Your task to perform on an android device: Reset the current stopwatch
Image 0: 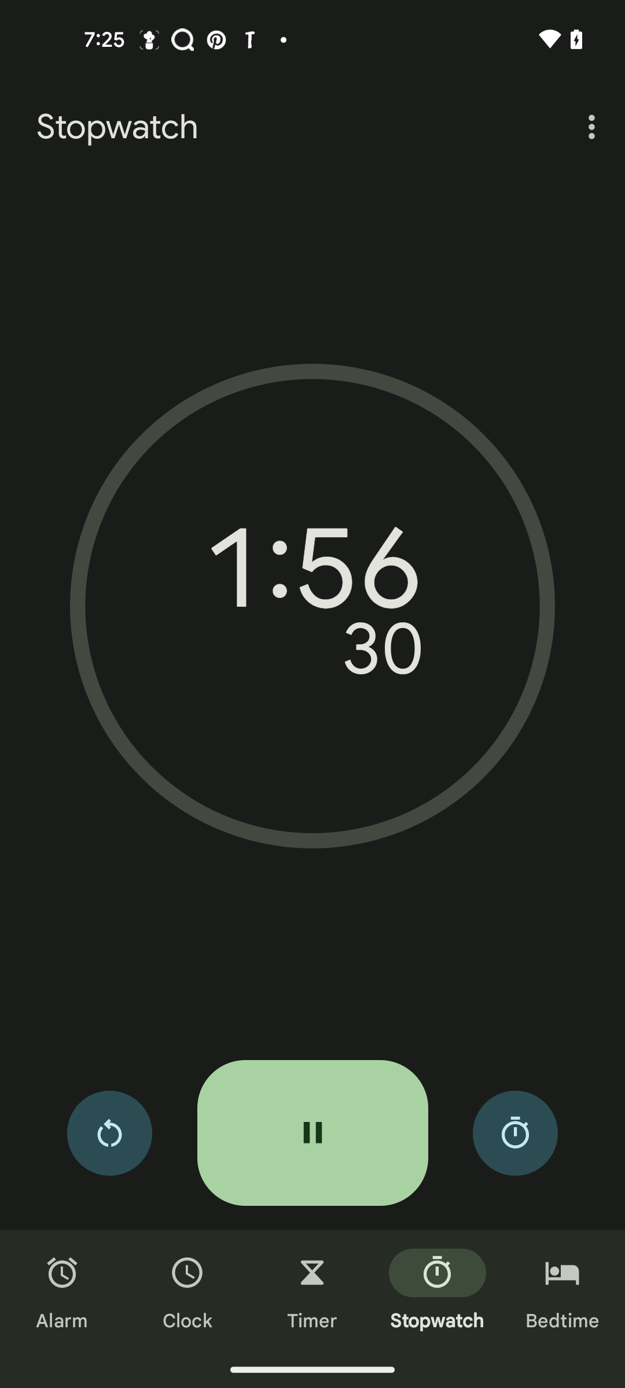
click on the reset button 
Step 0: click (109, 1133)